Your task to perform on an android device: Open the Kitchen Stories settings and change the measurement system to US.
Image 0: 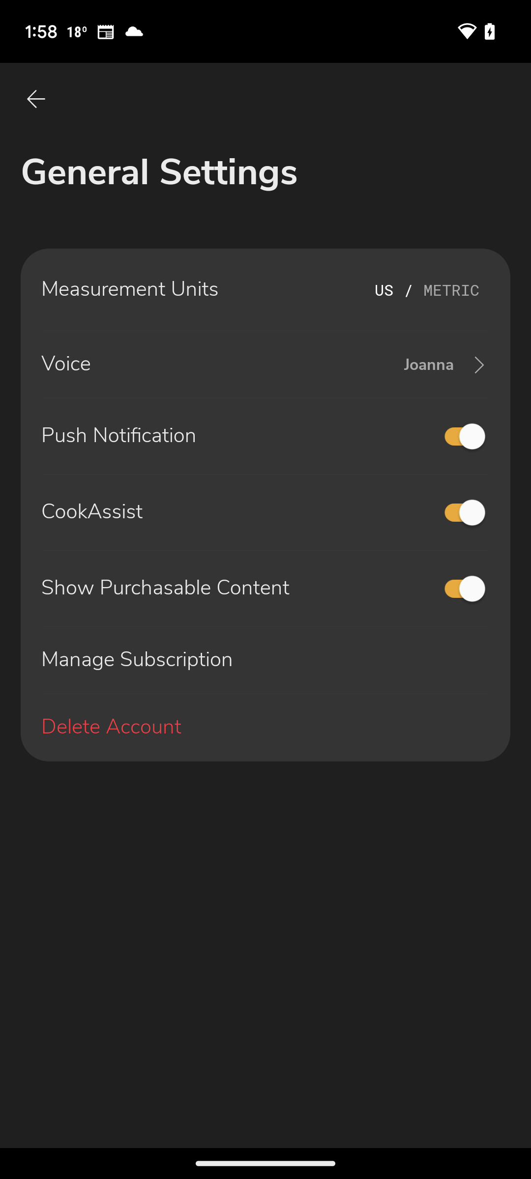
Open Kitchen Stories app
Step 0: open app "Kitchen Stories"
Image 1: 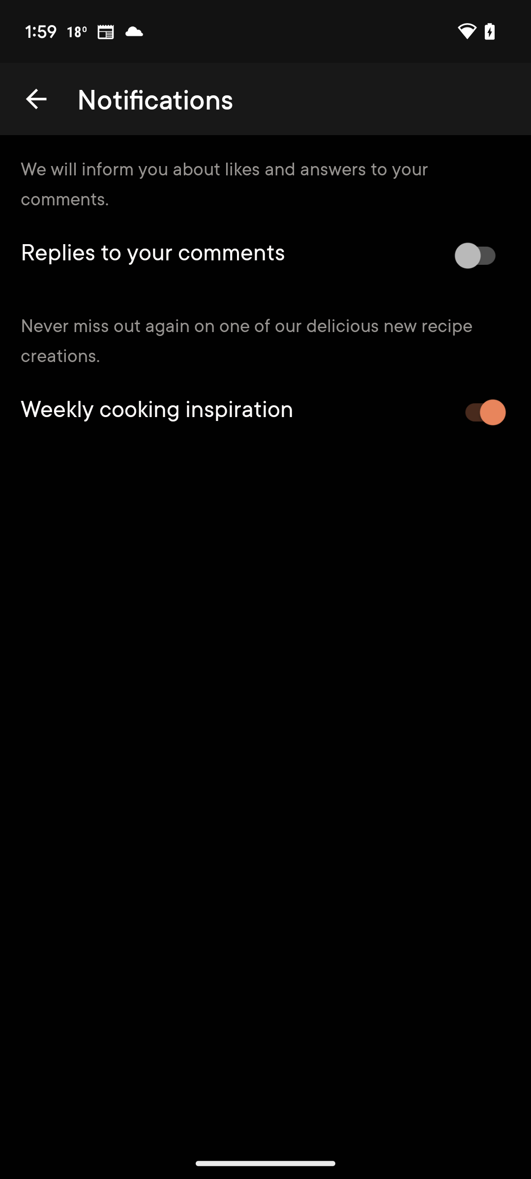
Go back to the previous screen
Step 1: press back button
Image 2: 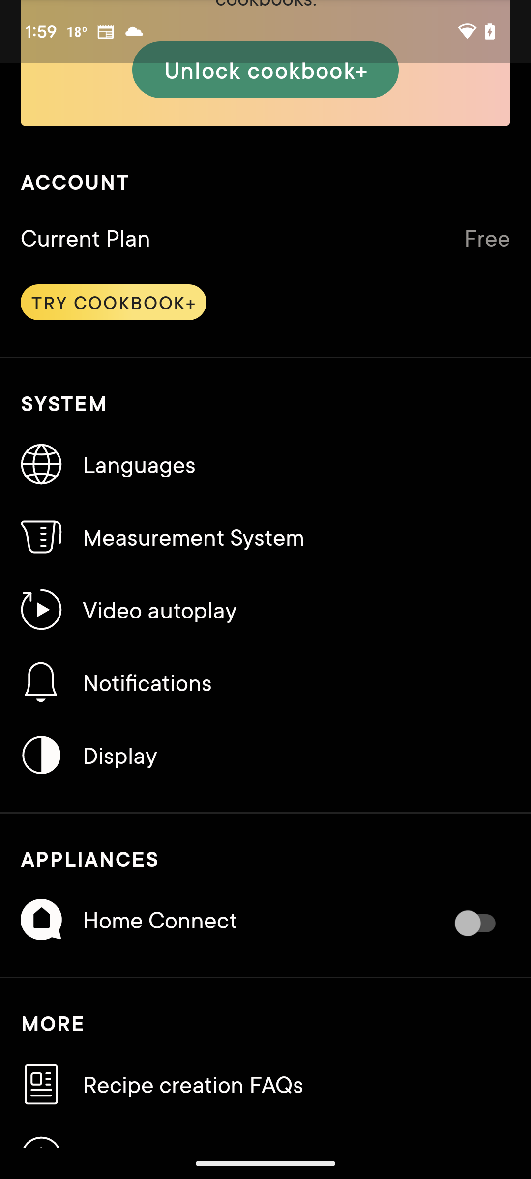
Click on the measurement system
Step 2: click (193, 536)
Image 3: 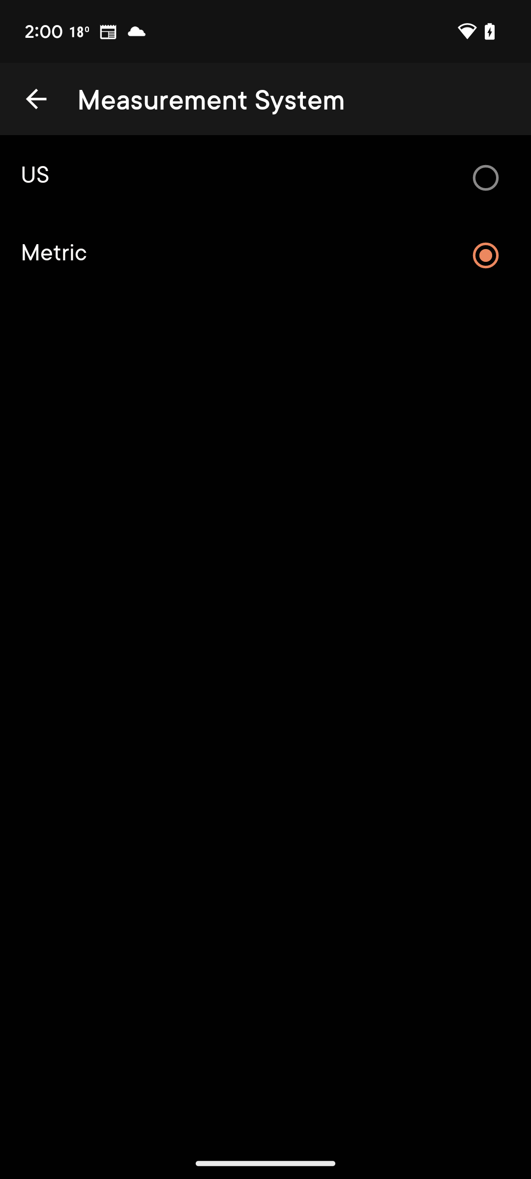
Switch to US measurement system
Step 3: click (488, 178)